Your task to perform on an android device: I believe that the word Yoga Videos is appropriate for use. Rename the yoga folder to Yoga Video.
Image 0: 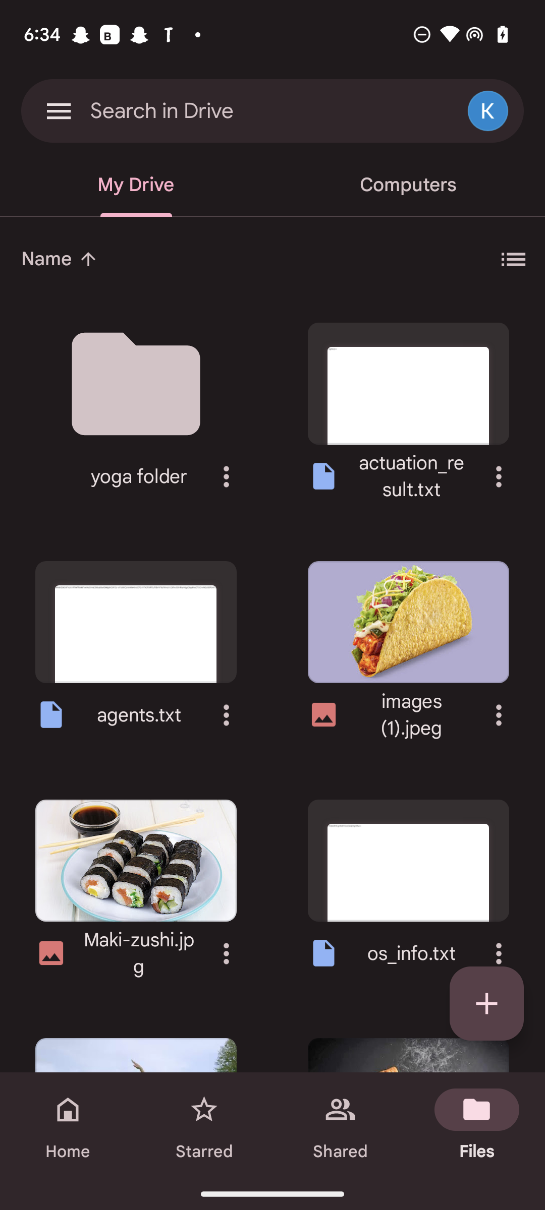
Click on the three dots
Step 0: click (226, 476)
Image 1: 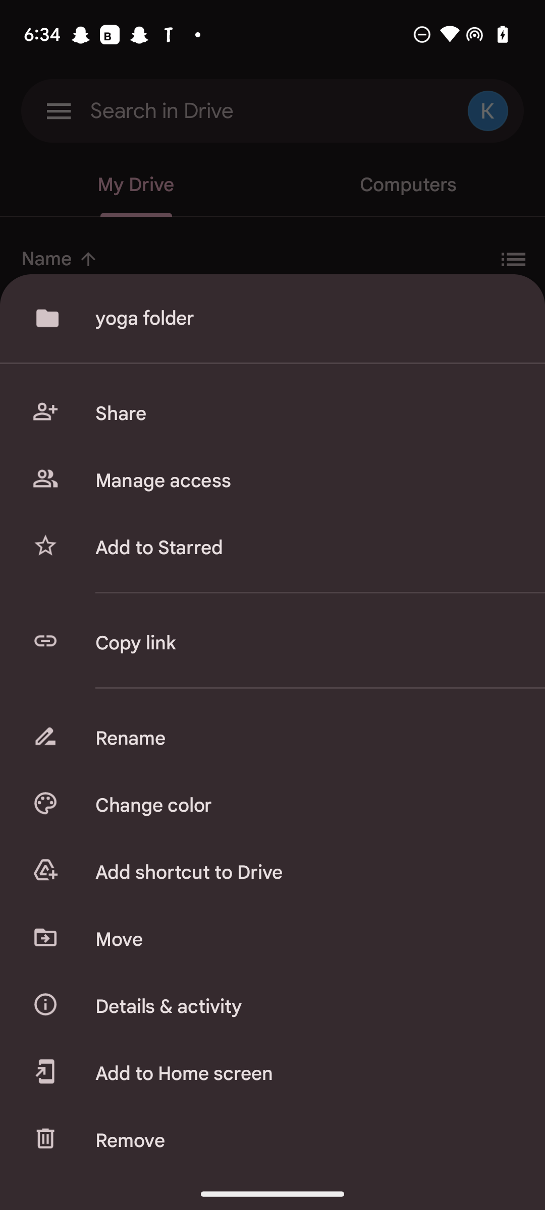
Click on the rename option.
Step 1: click (304, 738)
Image 2: 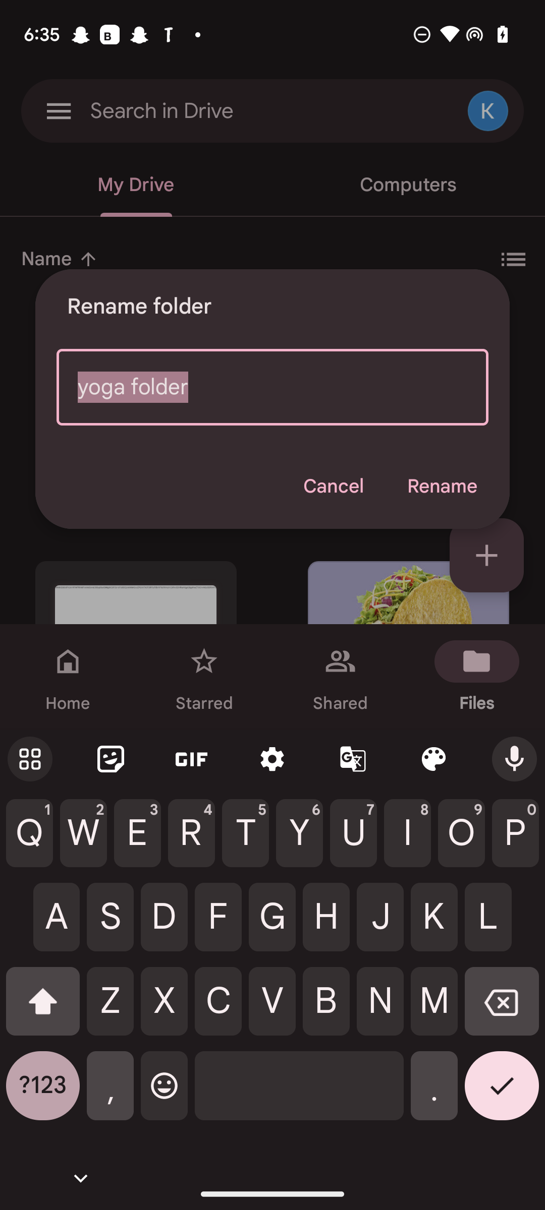
Enter the folder name as Yoga Video.
Step 2: type "Yoga Video"
Image 3: 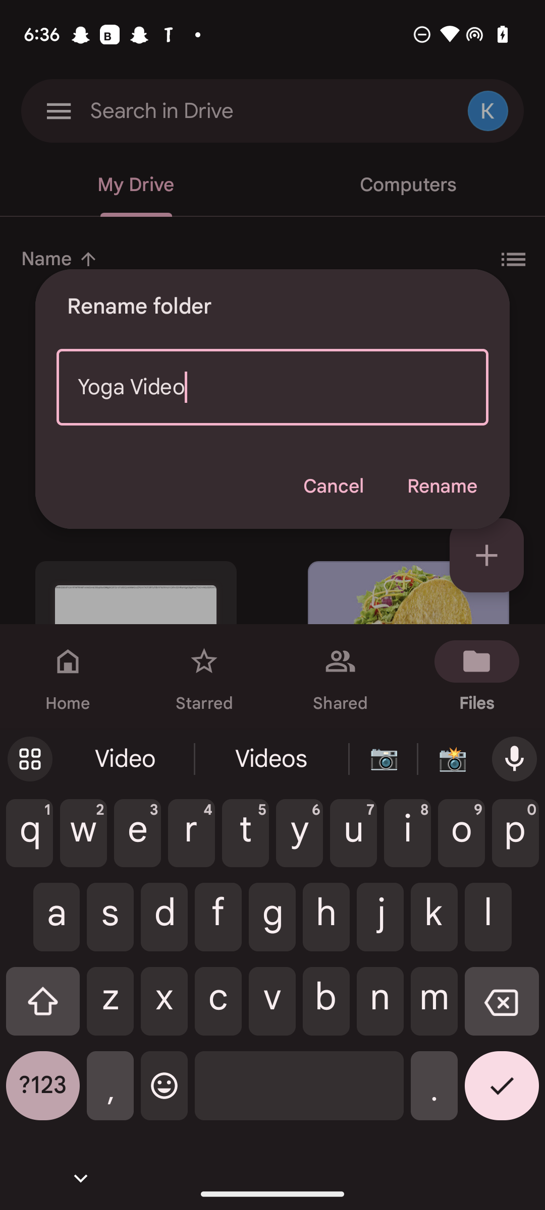
Click on the rename button.
Step 3: click (442, 487)